Your task to perform on an android device: Open Bechdo app, Open the Samsung Galaxy A53 5g smartphone and View photos
Image 0: 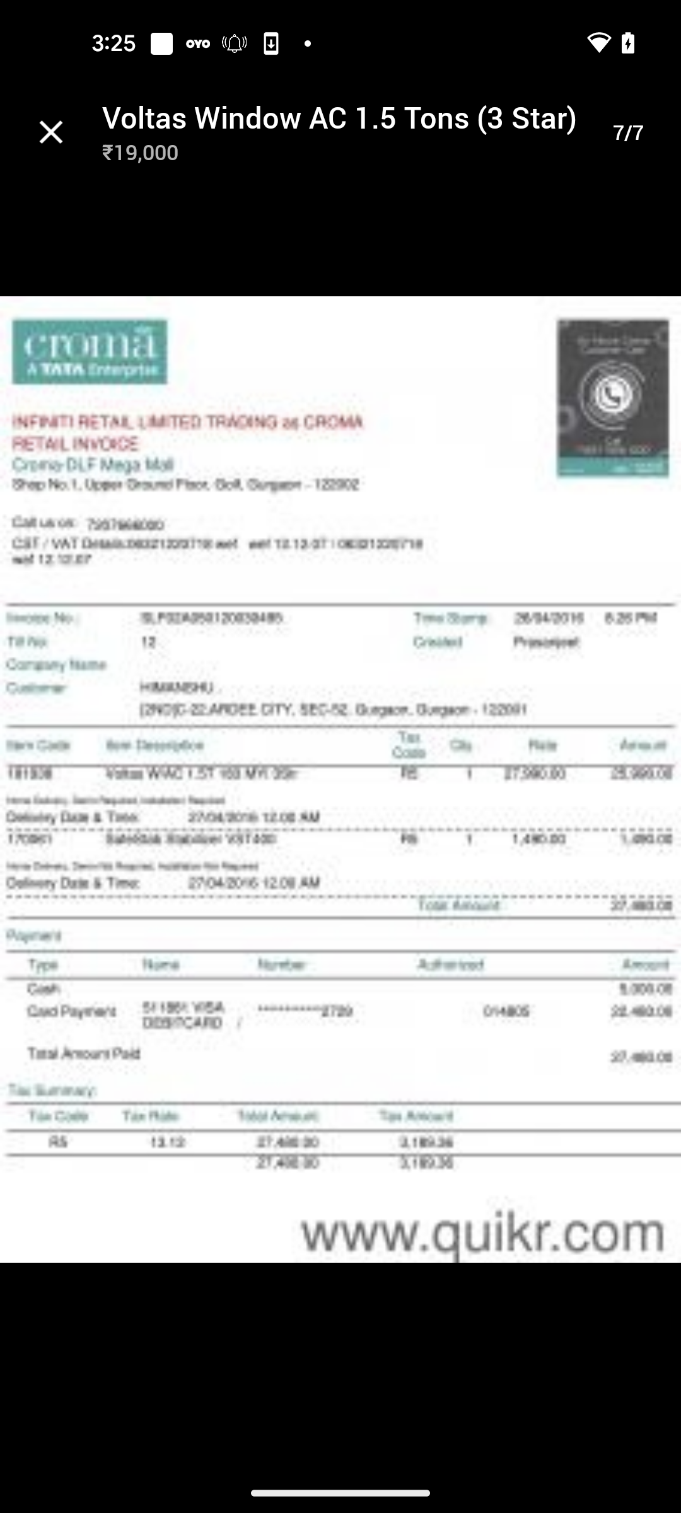
Open Bechdo app
Step 0: open app "bechdo"
Image 1: 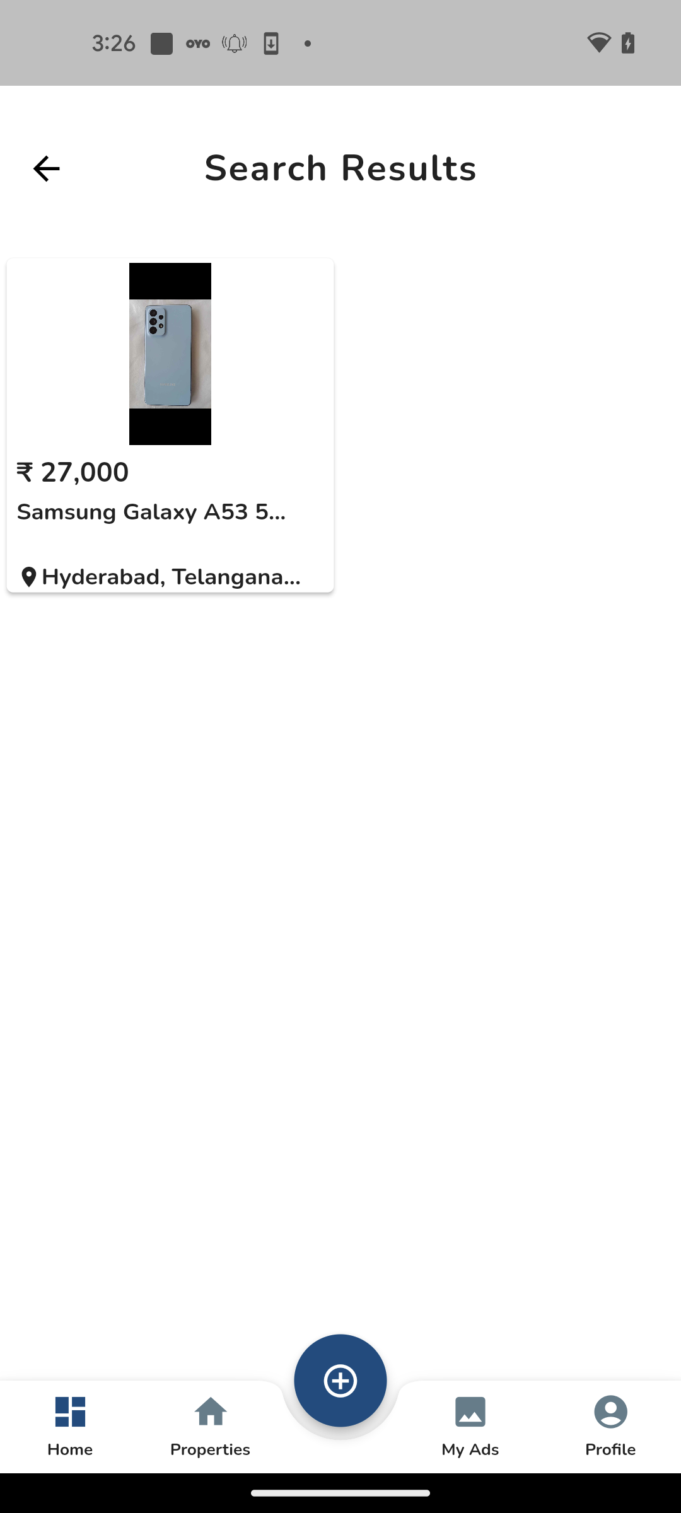
Open the Samsung Galaxy A53 5g smartphone
Step 1: click (170, 425)
Image 3: 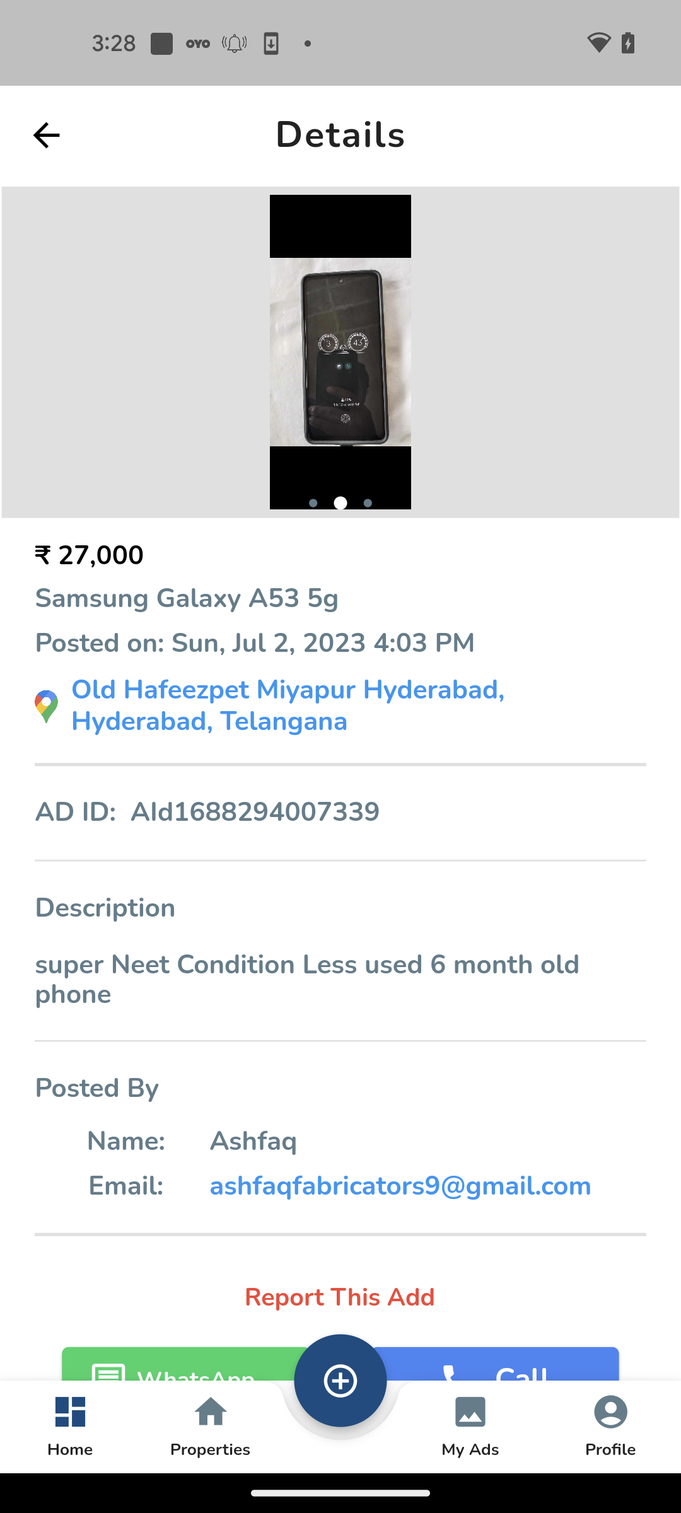
Swipe left to view more photos
Step 3: scroll right